Your task to perform on an android device: I wish to use the Talabat app to view the Siniora Chicken Burger 900g product.
Image 0: 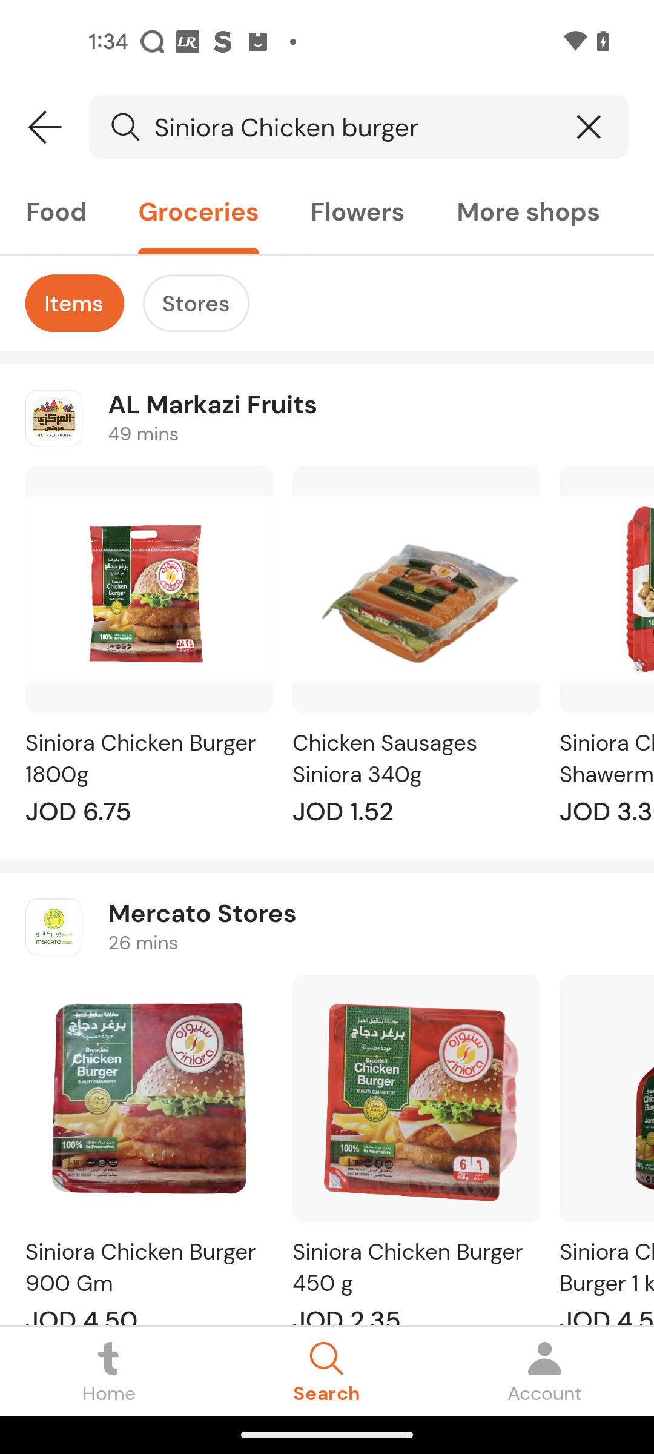
Open the Siniora Chicken Burger 900g product
Step 0: click (136, 1149)
Image 1: 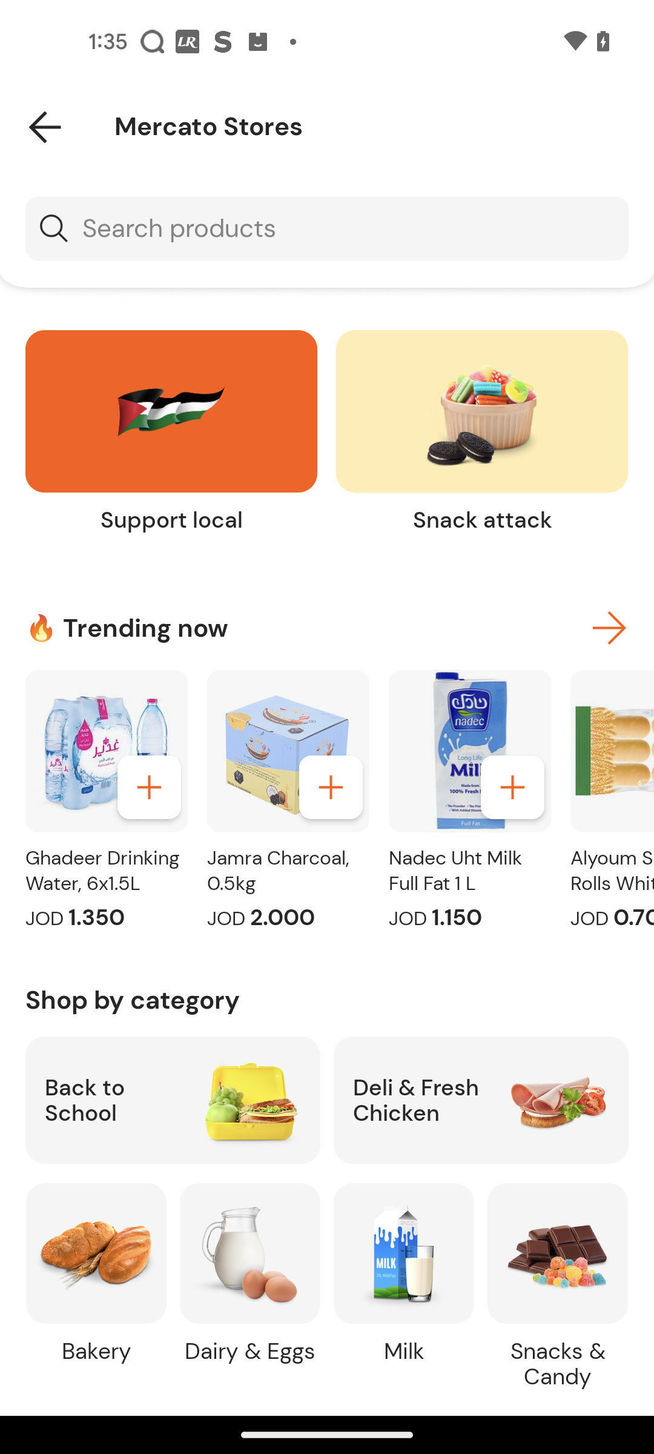
Open the Siniora Chicken Burger 900g product
Step 1: wait